Your task to perform on an android device: In the ebay app , look for the running shoes and view the details of Hoka One One shoes .
Image 0: 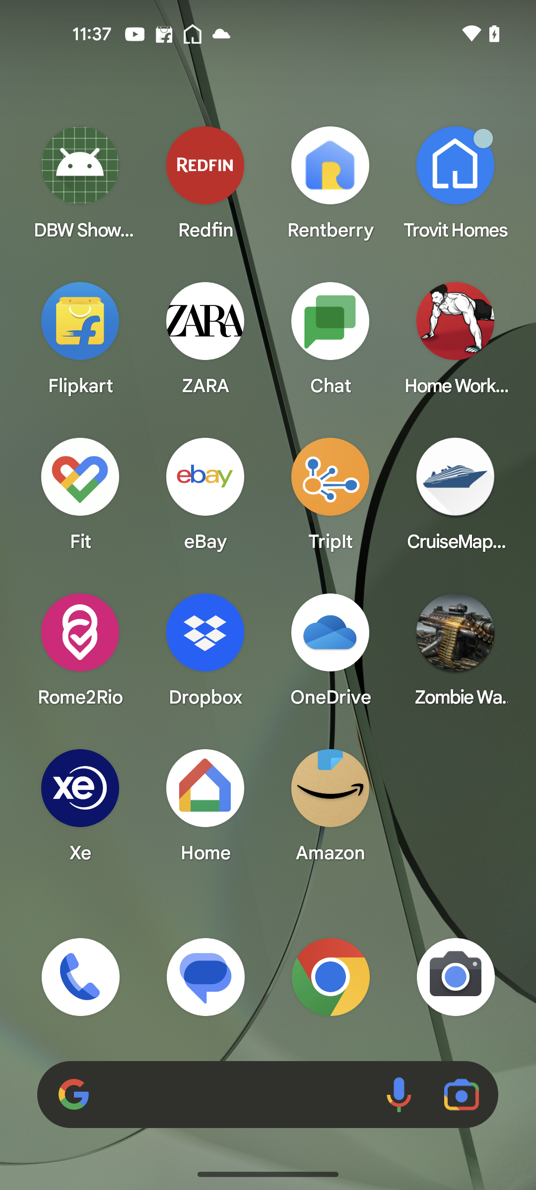
Open the eBay app
Step 0: open app "eBay"
Image 1: 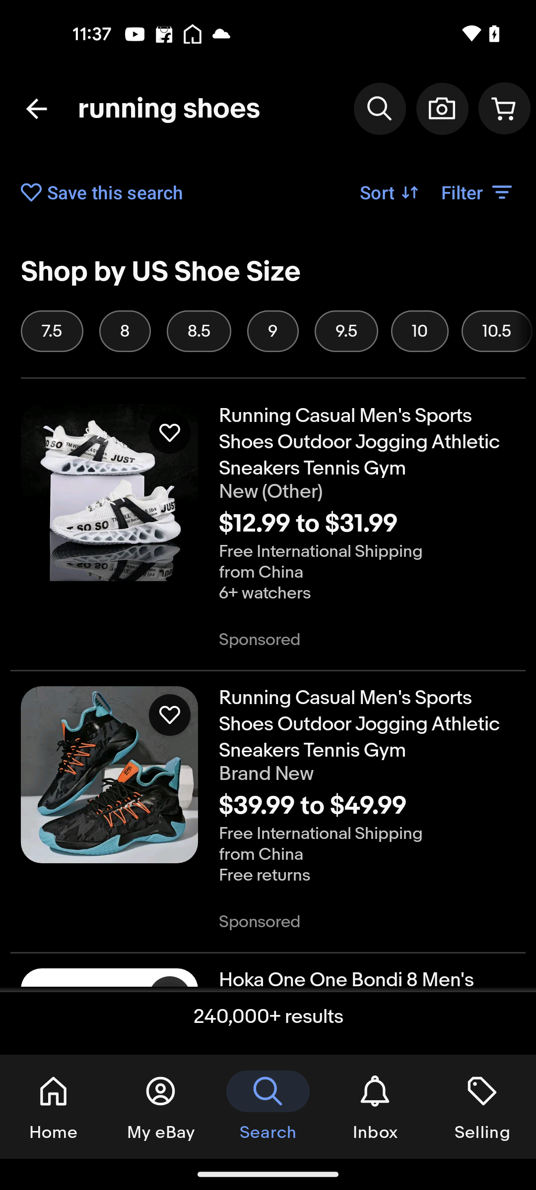
Scroll up for the Hoka one shoes
Step 1: scroll down
Image 2: 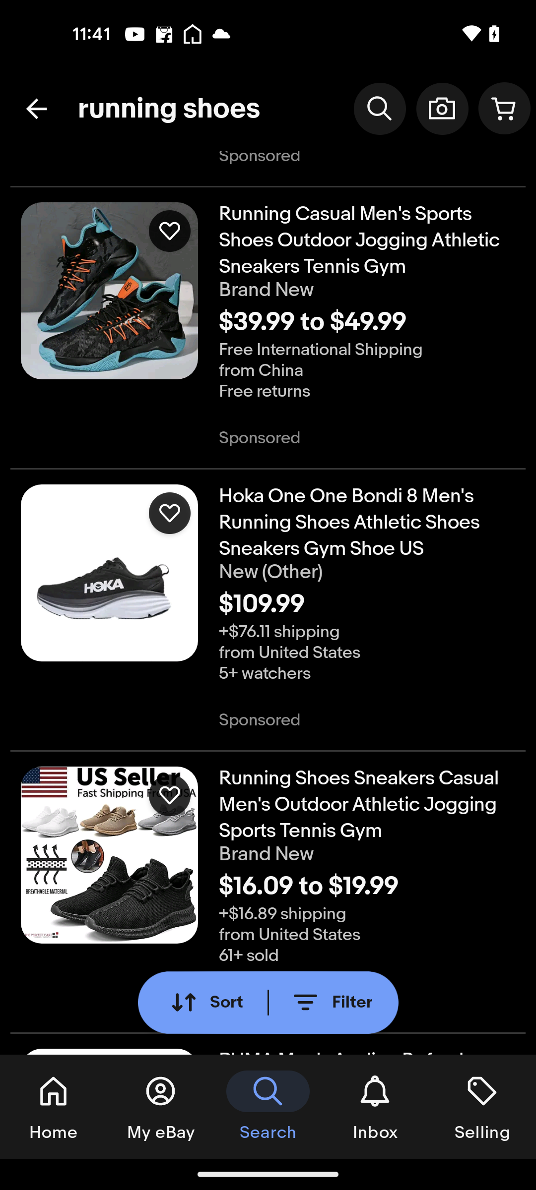
Click on the Hoka One One Bondi 8 shoe
Step 2: click (367, 522)
Image 3: 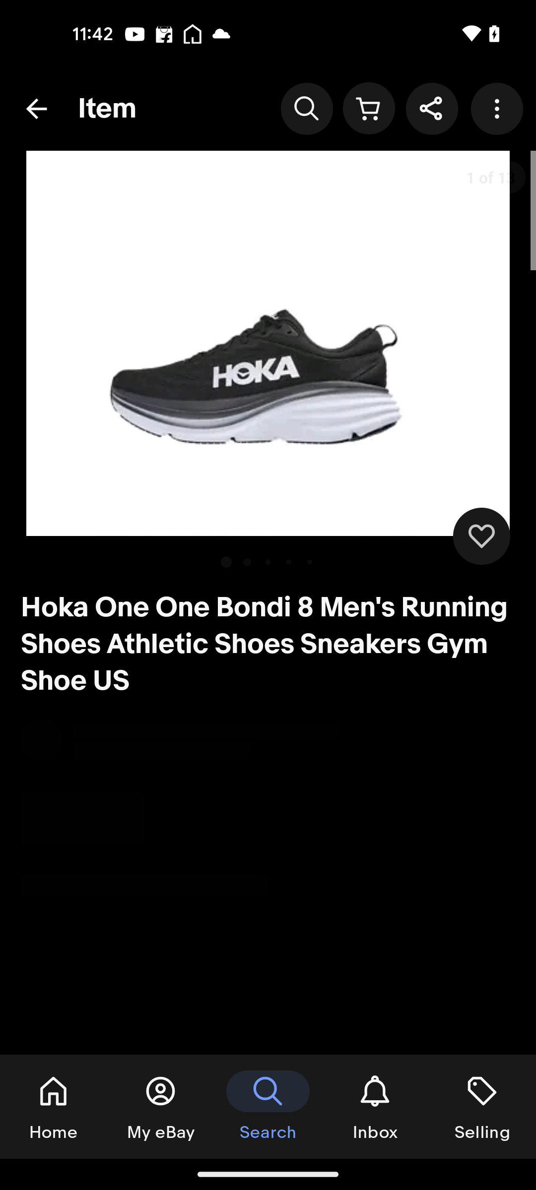
Scroll up to view the shoe details
Step 3: wait
Image 4: 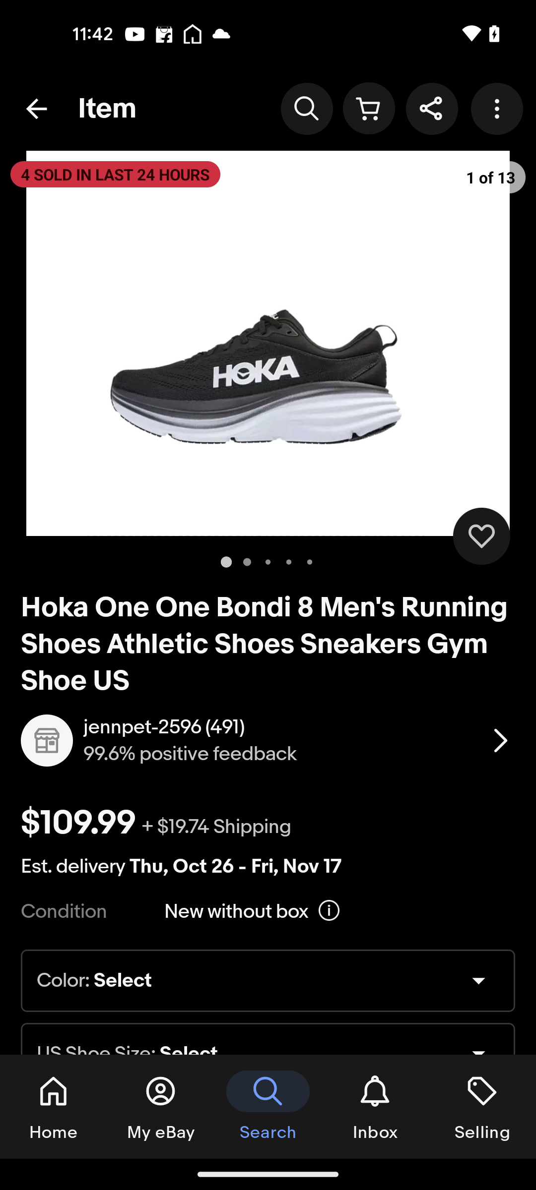
Scroll up to view the shoe details
Step 4: scroll down
Image 5: 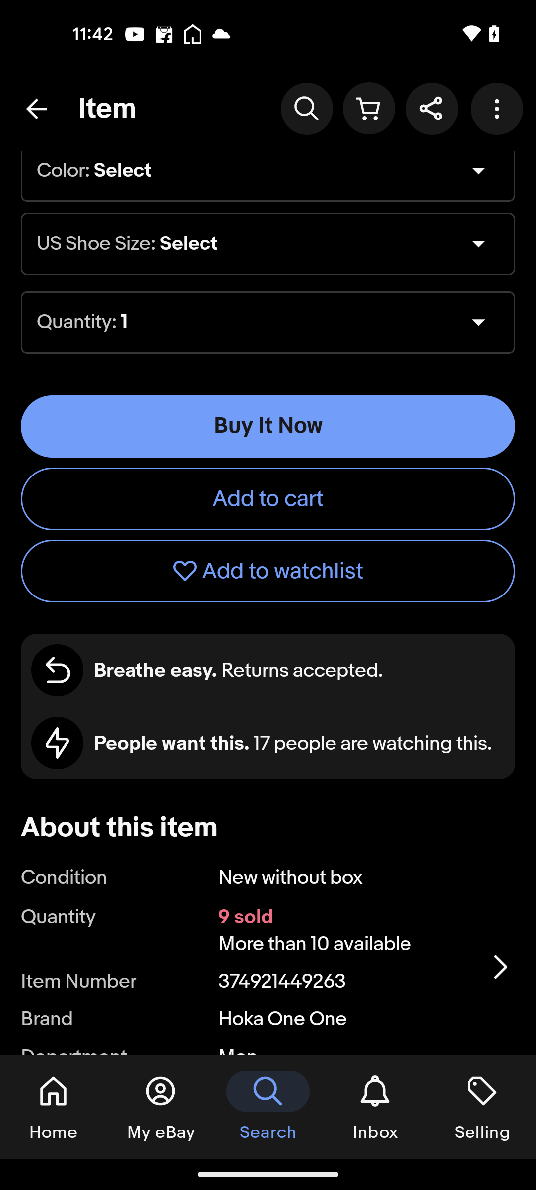
Scroll up to view the shoe details
Step 5: scroll down